Your task to perform on an android device: I want to print my document so that I can read it.
Image 0: 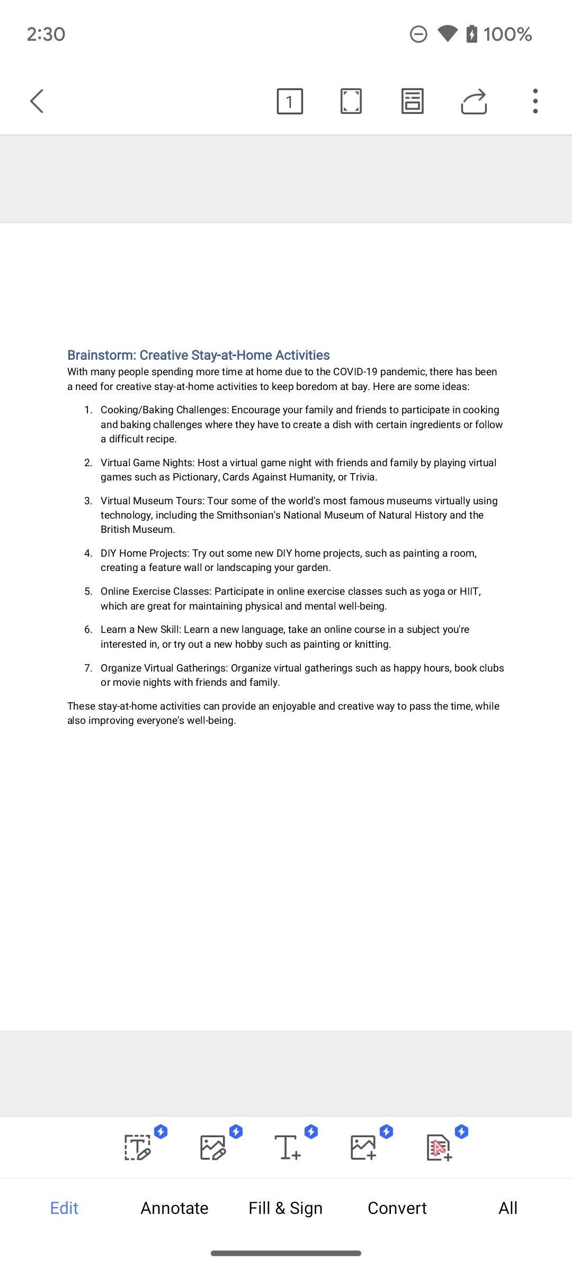
Click on the three dots on the top right corner of the screen.
Step 0: click (535, 101)
Image 1: 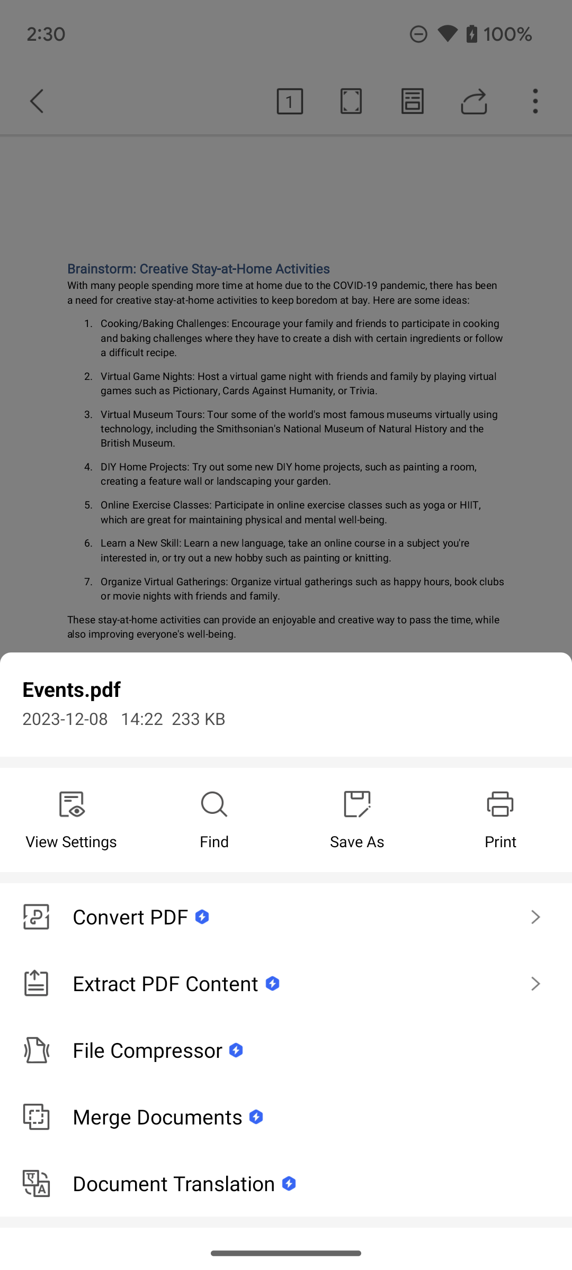
Click on the print option on the screen.
Step 1: click (501, 820)
Image 2: 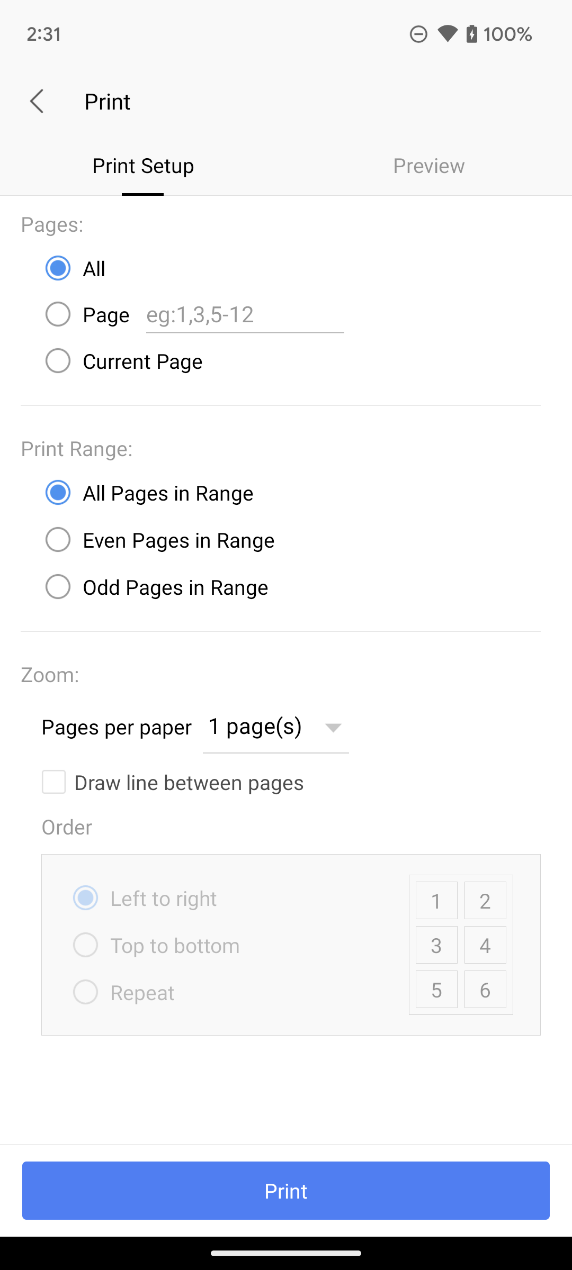
Click on the Print option on the bottom of the screen.
Step 2: click (286, 1191)
Image 3: 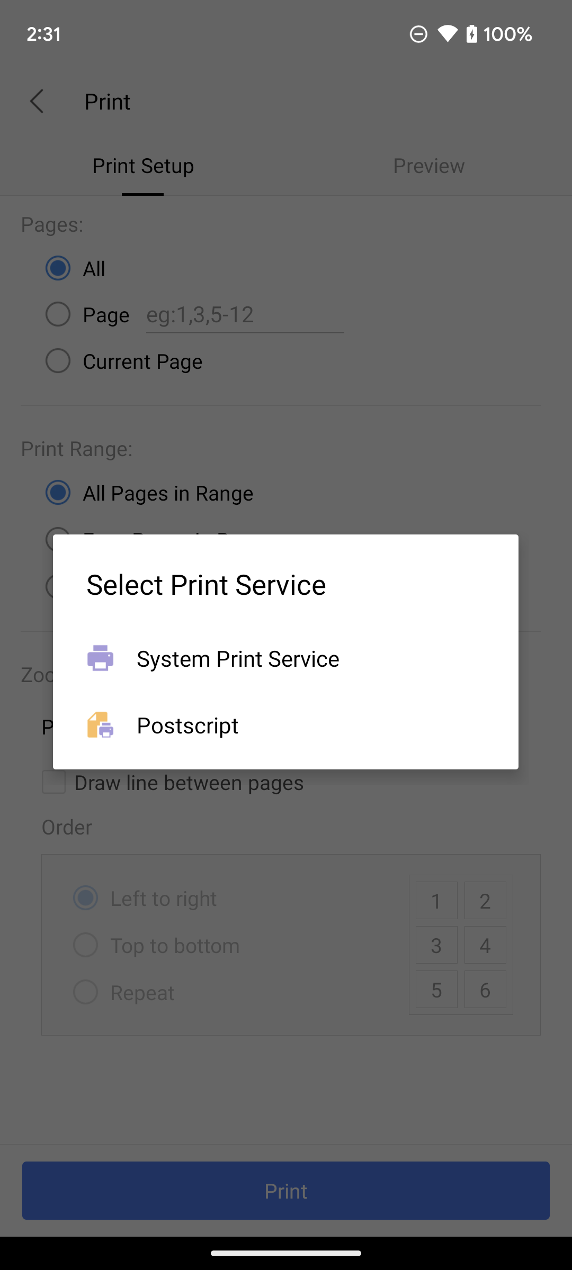
Click on the Postscript option on the screen.
Step 3: click (311, 724)